Your task to perform on an android device: Compare the exchange rates for 1W to 1M in the XE converter app.
Image 0: 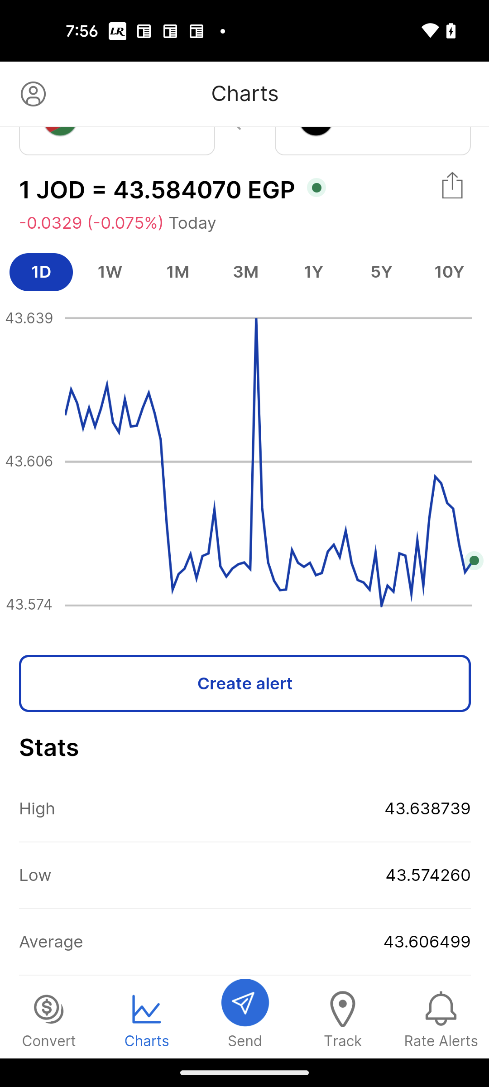
Click on the 1W button
Step 0: click (110, 272)
Image 1: 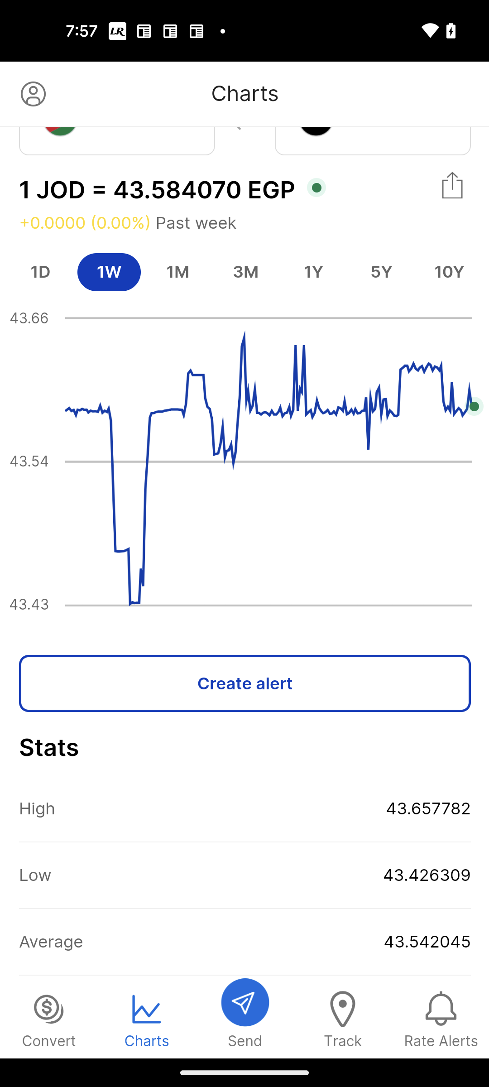
Click on the 1M button
Step 1: click (177, 272)